Your task to perform on an android device: I want to view the recipe for apfelstrudel desert in the Kitchen Stories app.
Image 0: 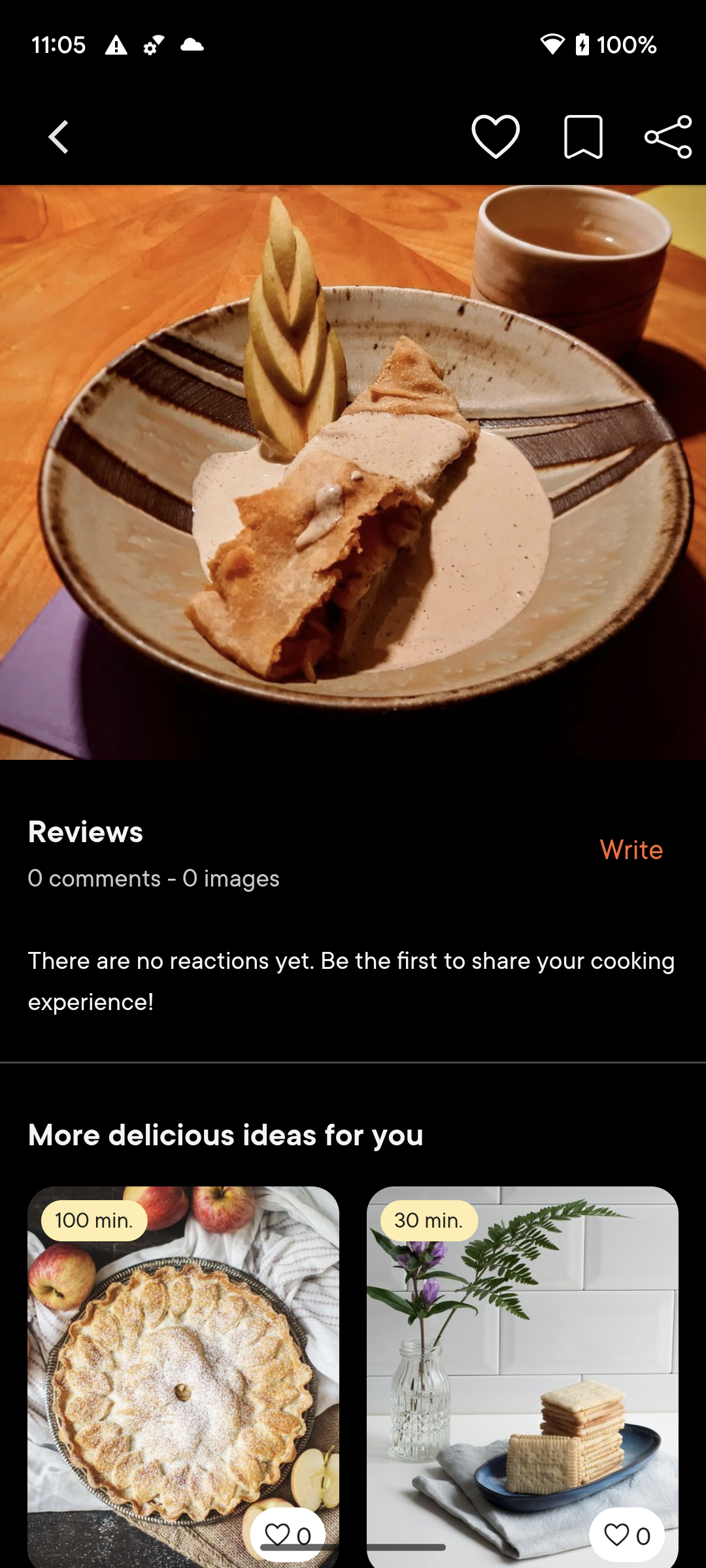
Scroll down to view the full recipe for apfelstrudel.
Step 0: scroll up